Your task to perform on an android device: I want to search the train schedule to Amsterdam for today.
Image 0: 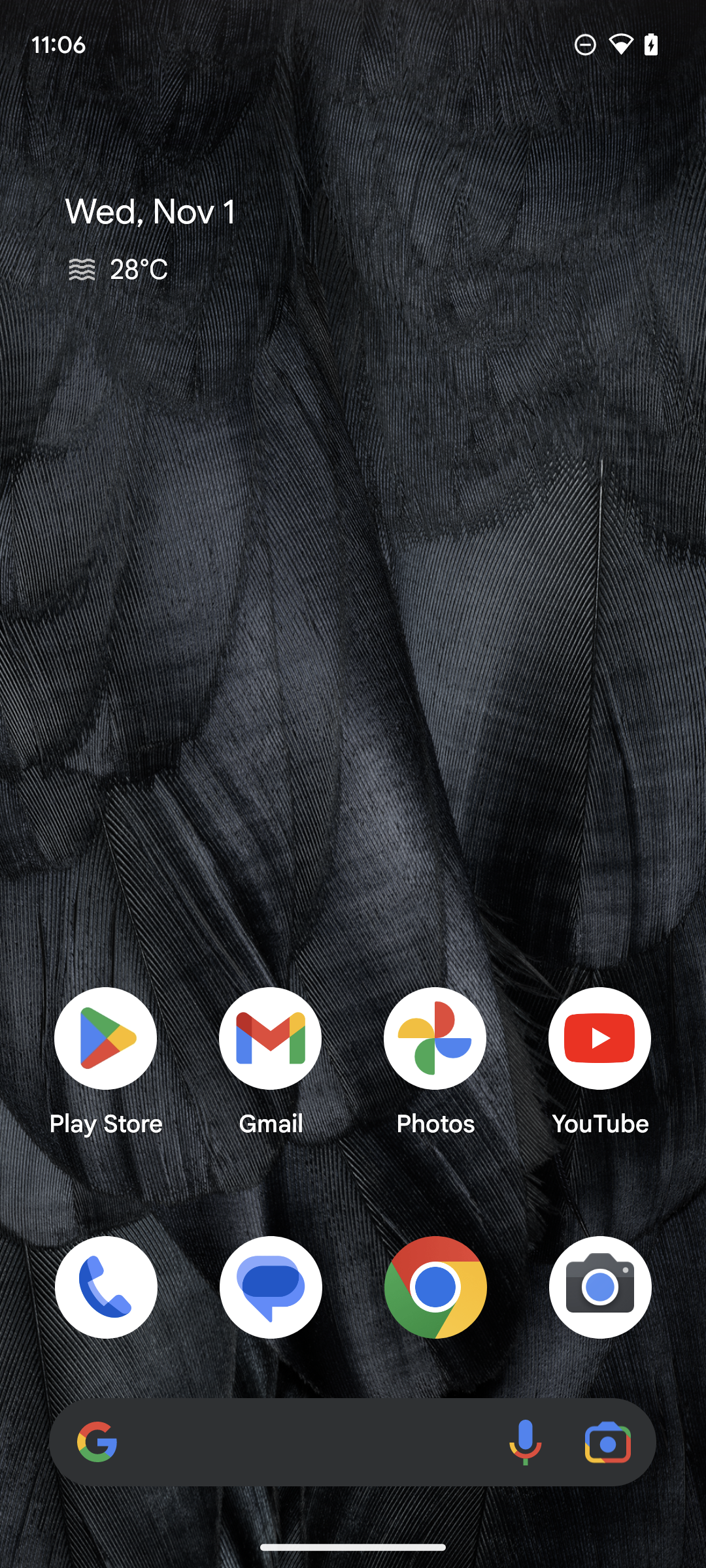
Open the Google maps app.
Step 0: open app "Maps"
Image 1: 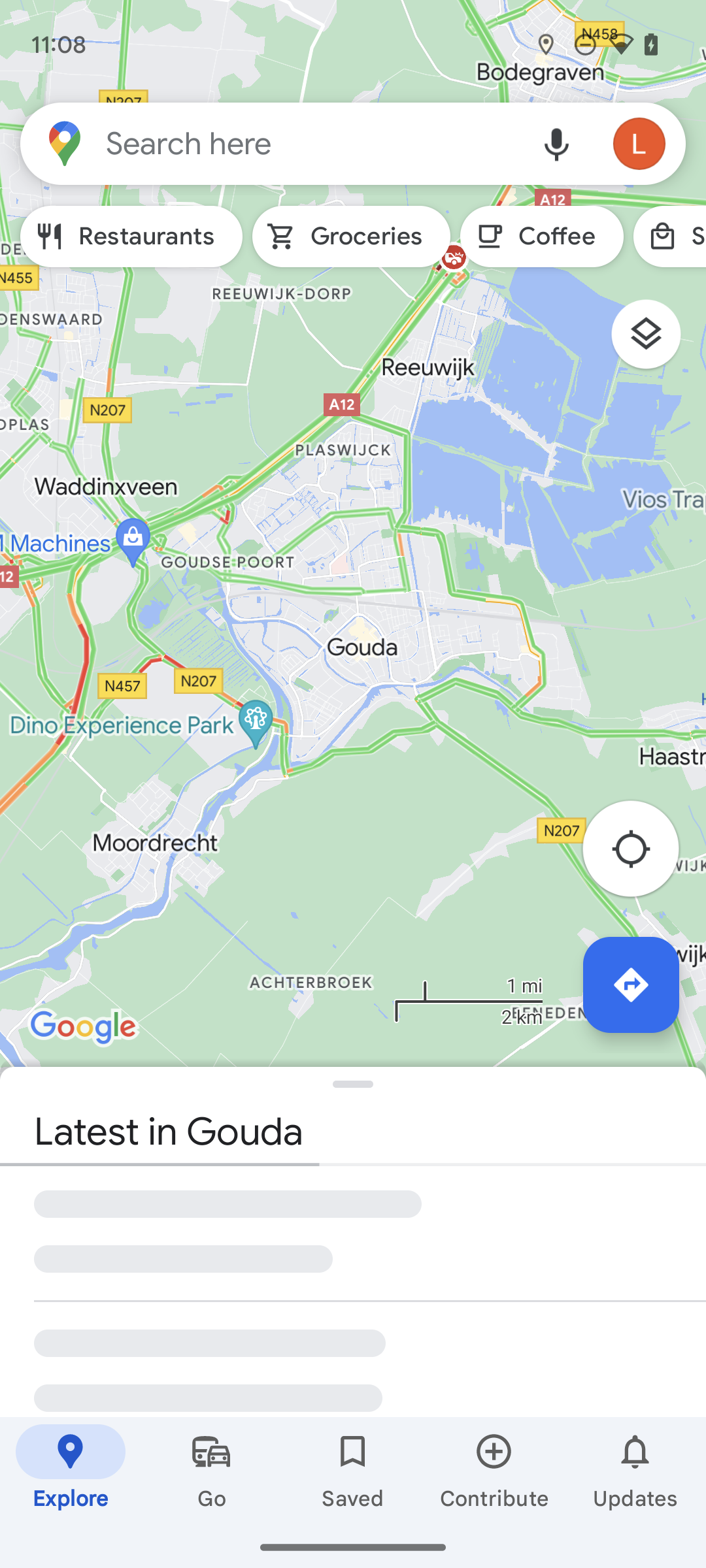
Click on go option on the bottom of the screen.
Step 1: click (212, 1471)
Image 3: 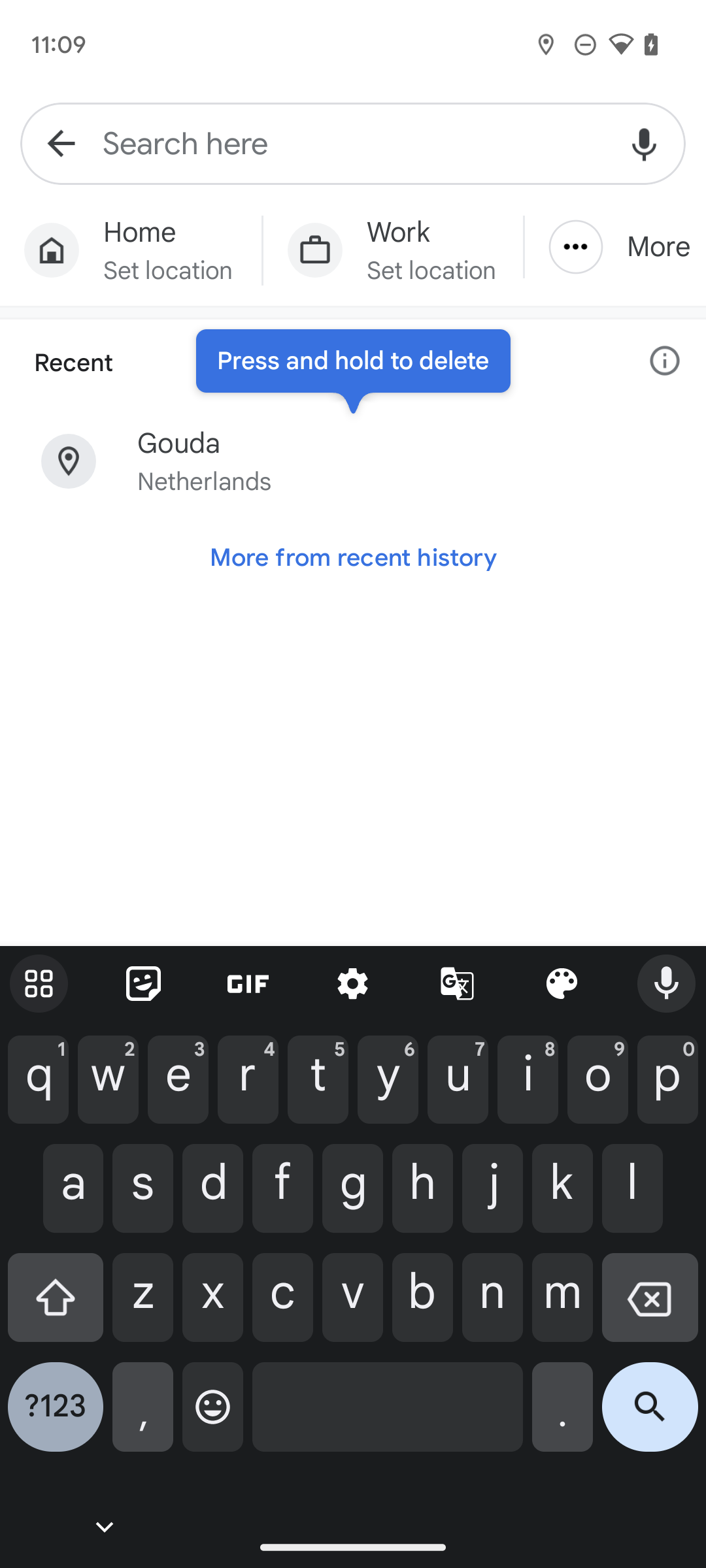
Enter Amsterdam centraal in the search box.
Step 3: type "Amsterdam Centraal"
Image 4: 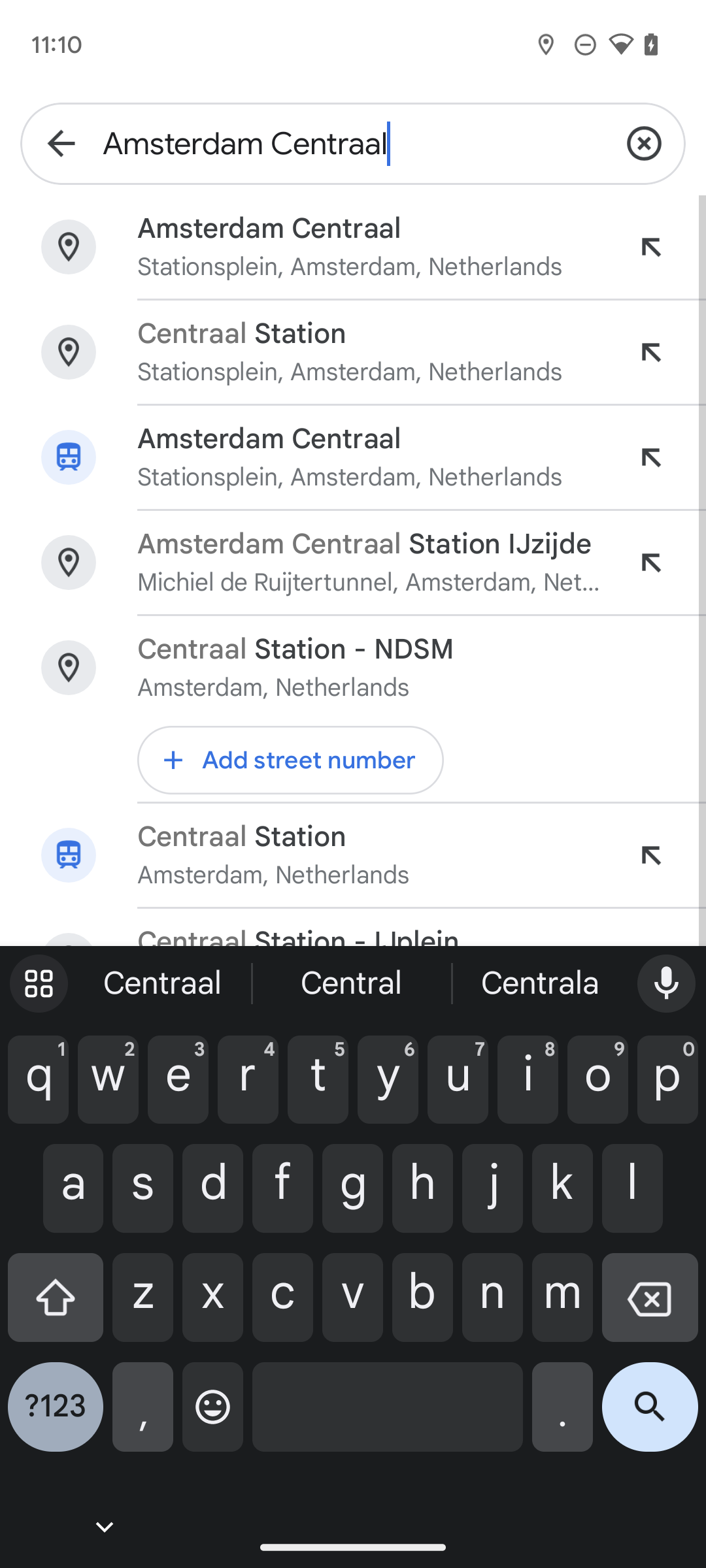
Select third suggestion.
Step 4: click (269, 439)